Your task to perform on an android device: In the Insight TImer app , track the progress of your meditation.
Image 0: 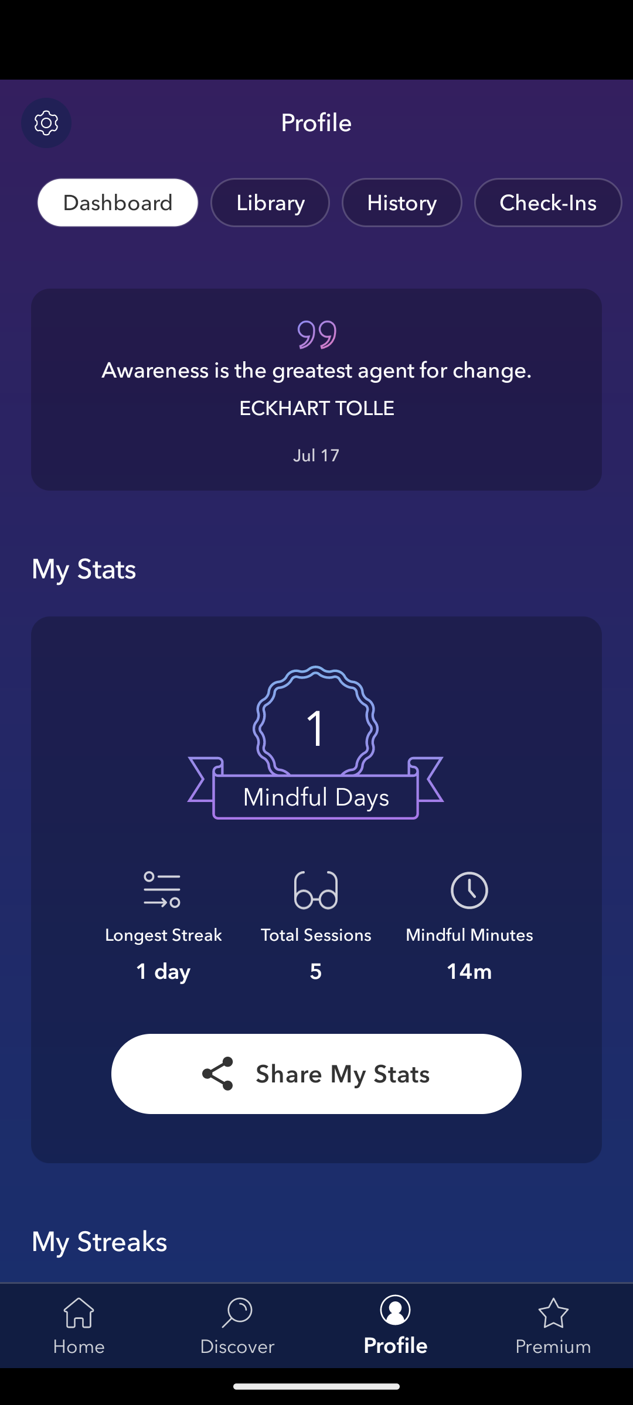
Open the Insight Timer app
Step 0: open app "Insight Timer"
Image 1: 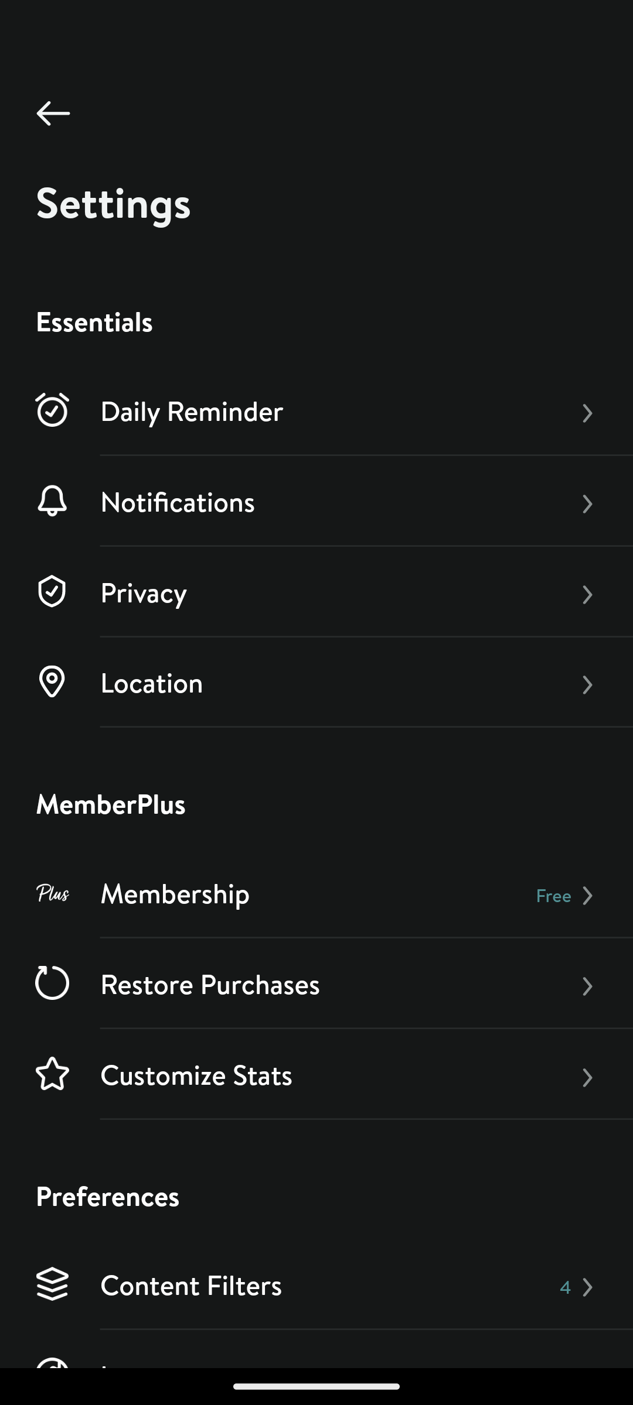
Get back to the previous page of the app
Step 1: press back button
Image 2: 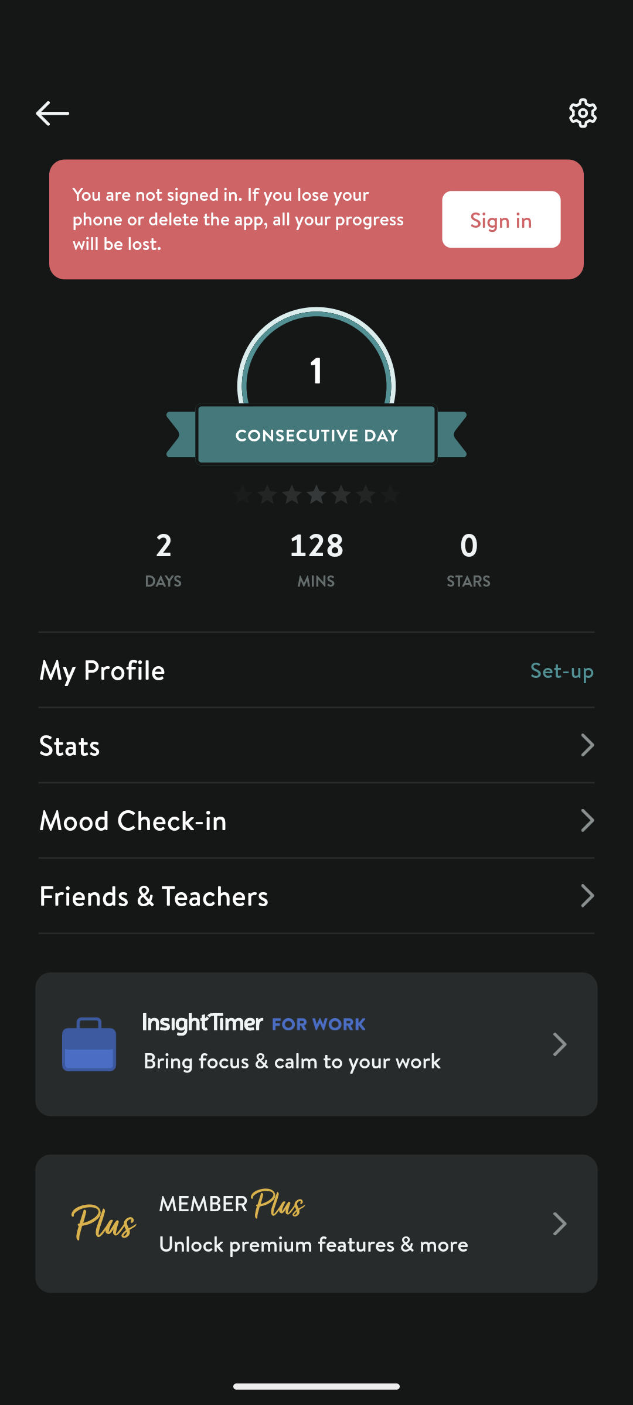
Click on the Stats 
Step 2: click (316, 744)